Your task to perform on an android device: I want to set up a weather alert because Gouda's weather can change at any time
Image 0: 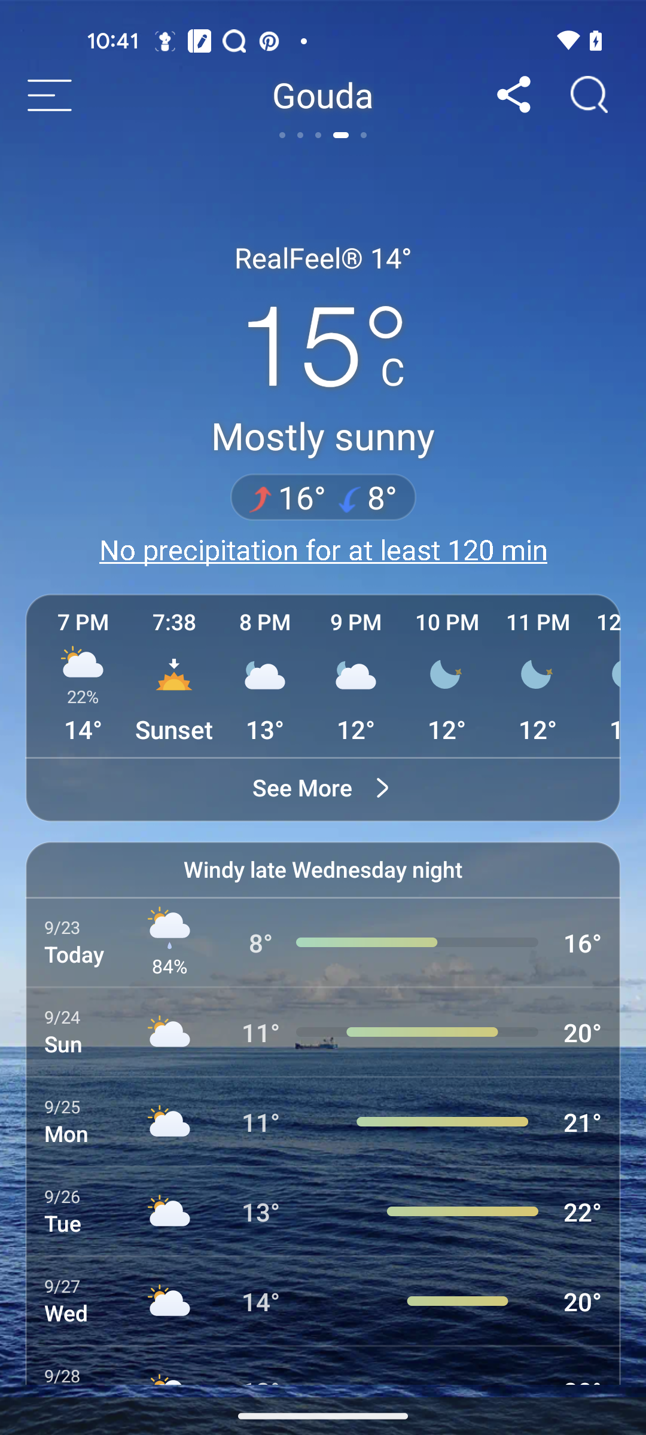
click on the menu icon
Step 0: click (50, 94)
Image 1: 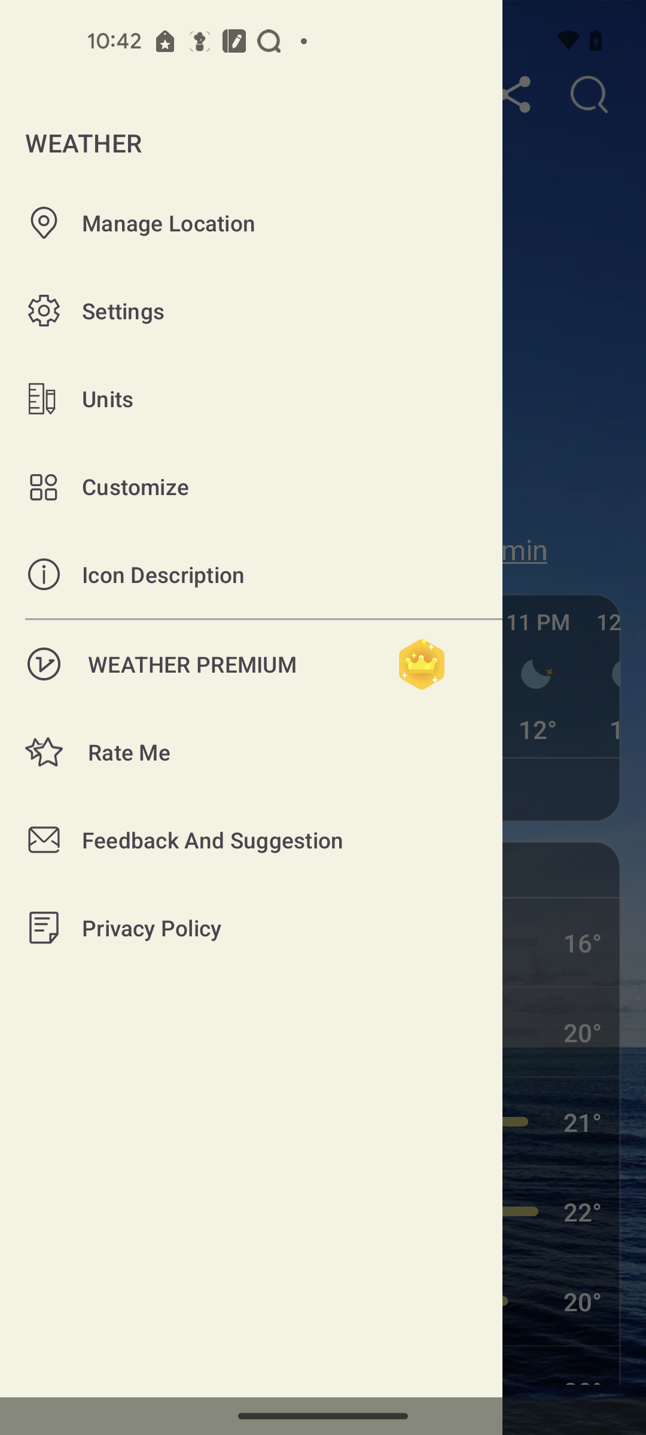
click on the settings 
Step 1: click (270, 310)
Image 2: 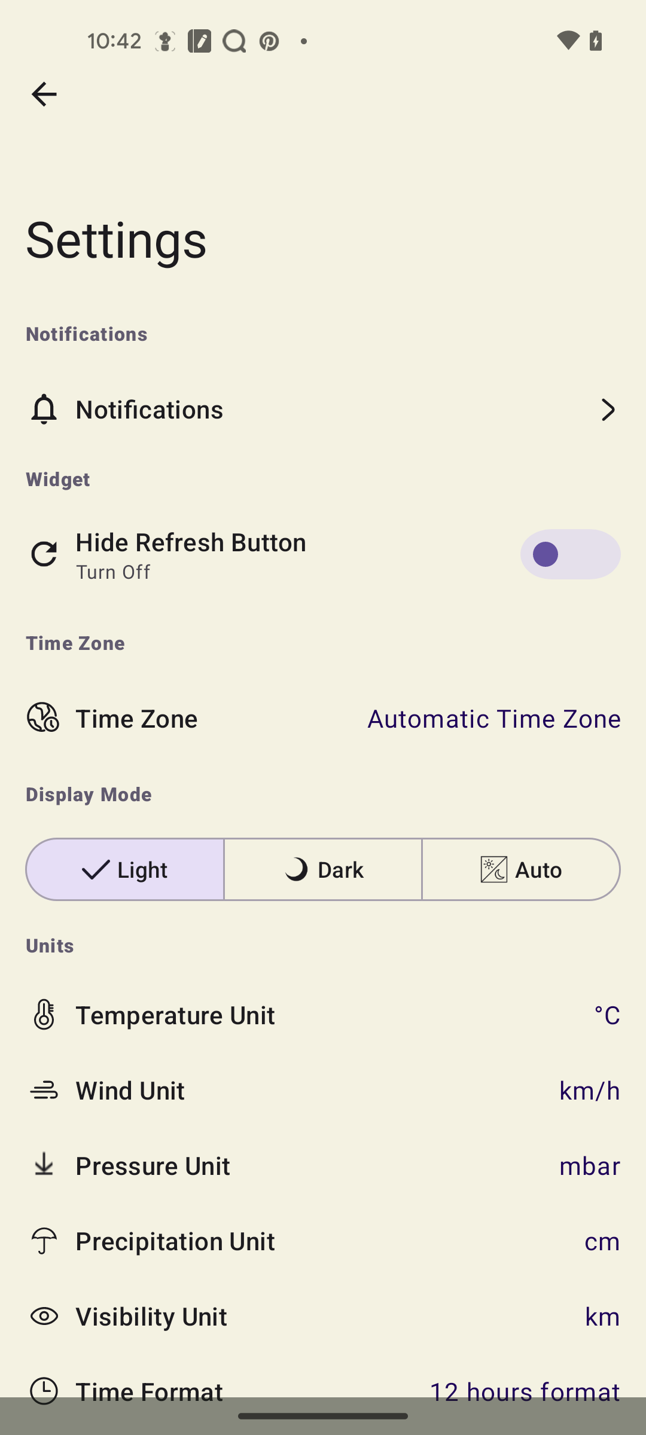
swipe up
Step 2: scroll down
Image 3: 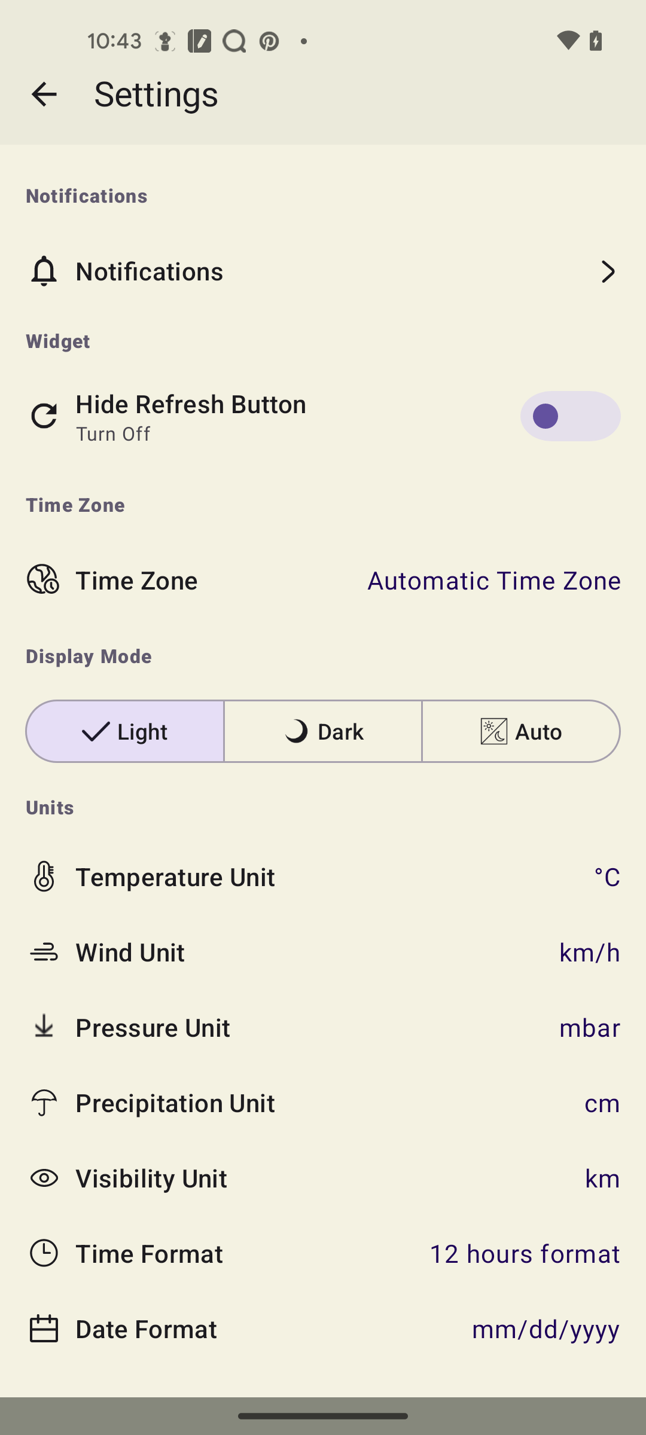
click on the notification
Step 3: click (335, 270)
Image 4: 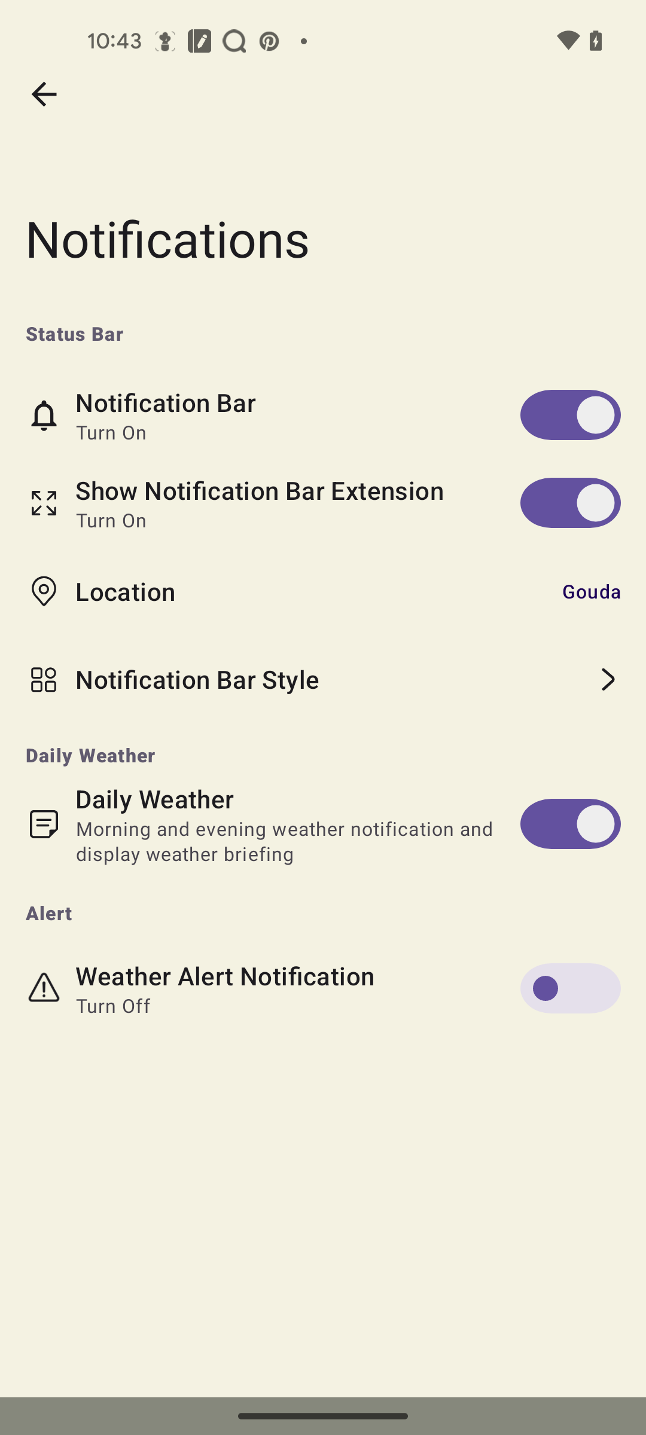
turn on the weather alert notification
Step 4: click (571, 988)